Your task to perform on an android device: Using the All Currency Converter app, I need to know the USD to KRW historical exchange rates for the previous two years.
Image 0: 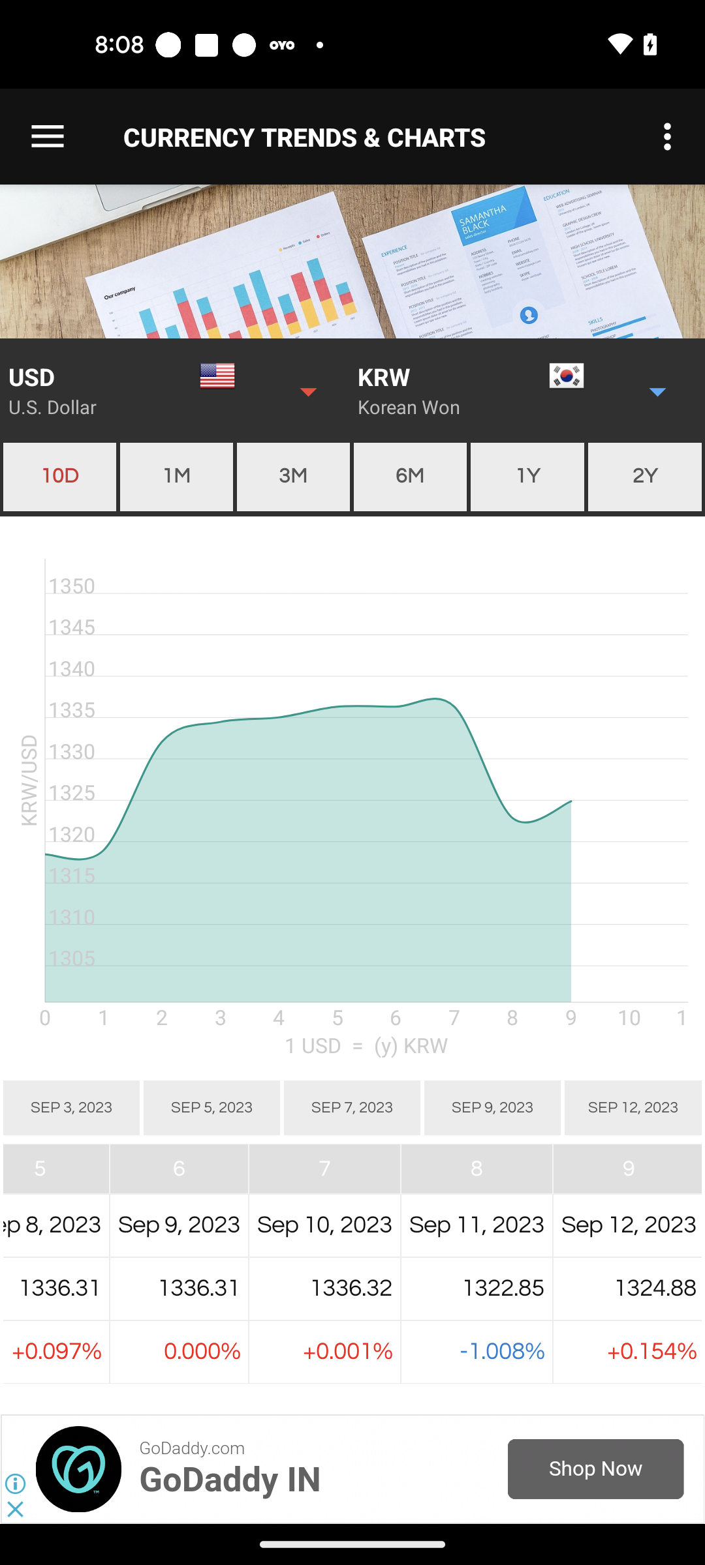
Click on the 2Y option to view 2 years of Historical exchange rates
Step 0: click (645, 477)